Your task to perform on an android device: I need to search for Cycling event reminders to find out when it is going to happen.
Image 0: 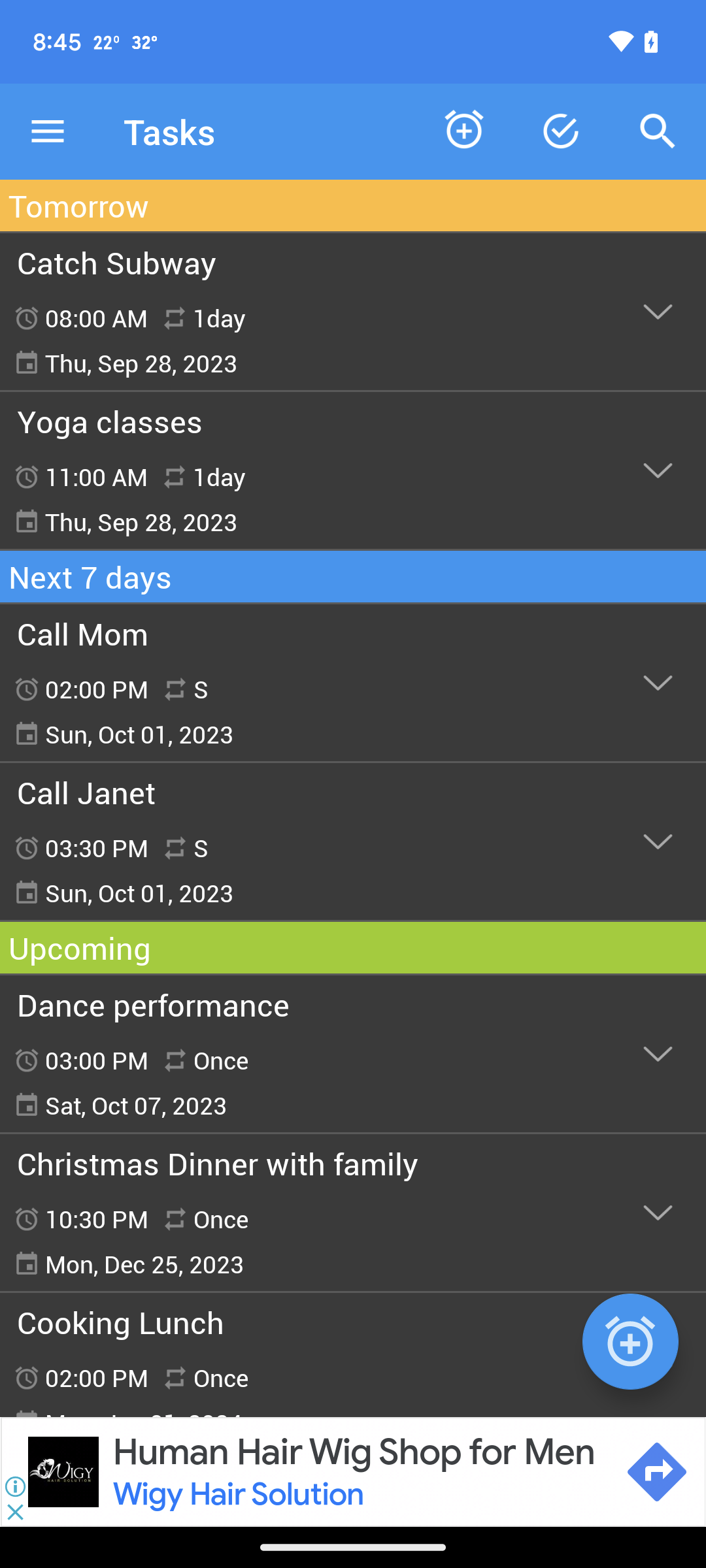
Click on the search icon at the top right corner of the screen
Step 0: click (657, 131)
Image 1: 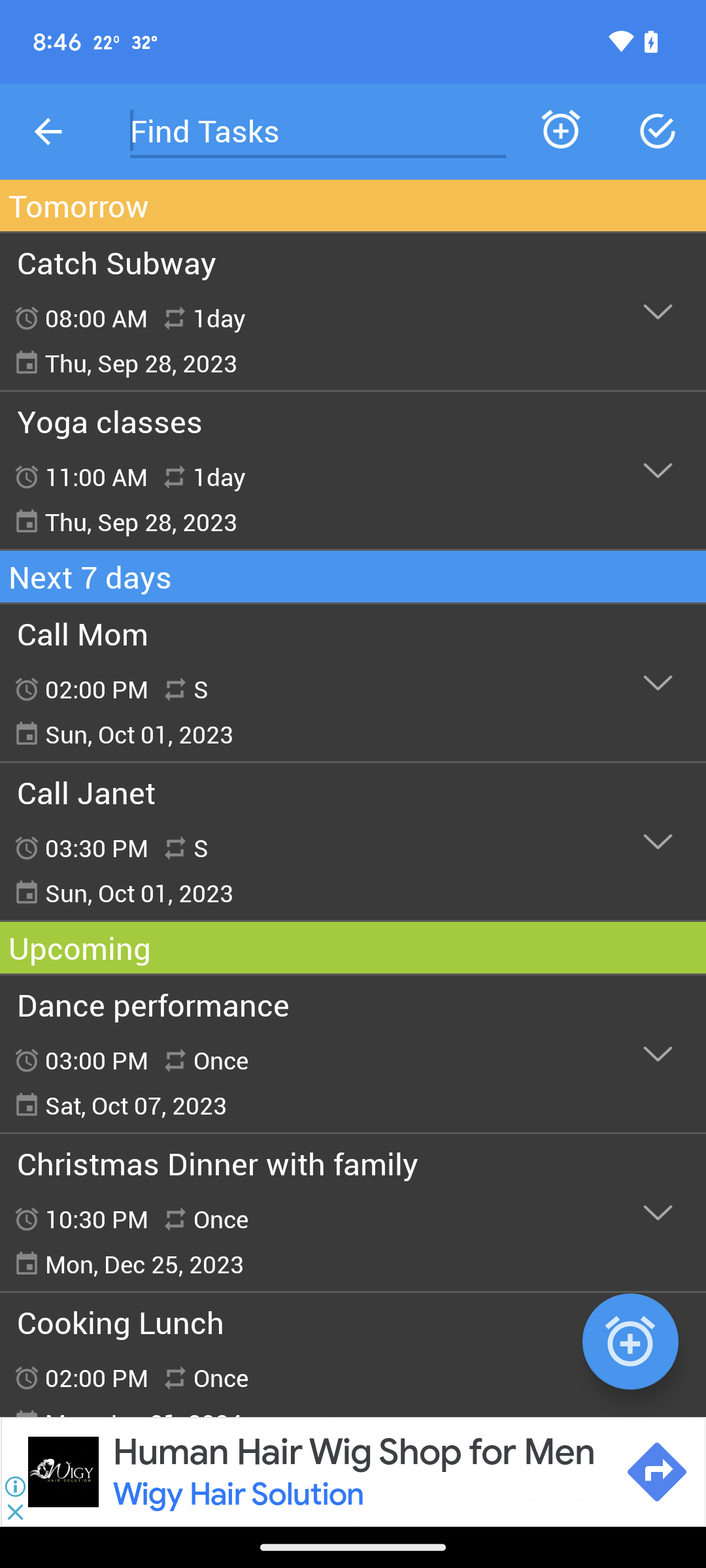
Click on the find task text box
Step 1: click (318, 131)
Image 2: 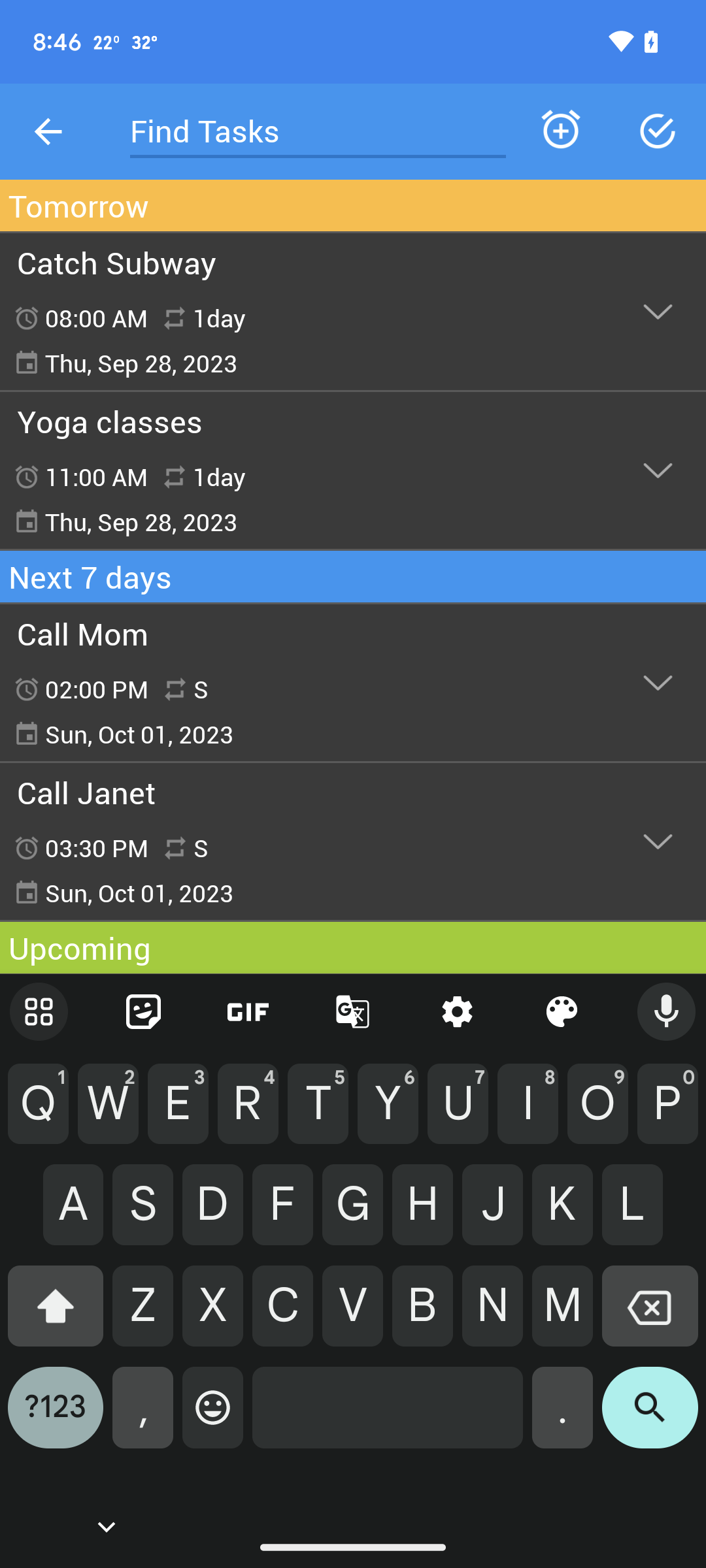
Search for Cycling event reminder
Step 2: type " Cycling event"
Image 3: 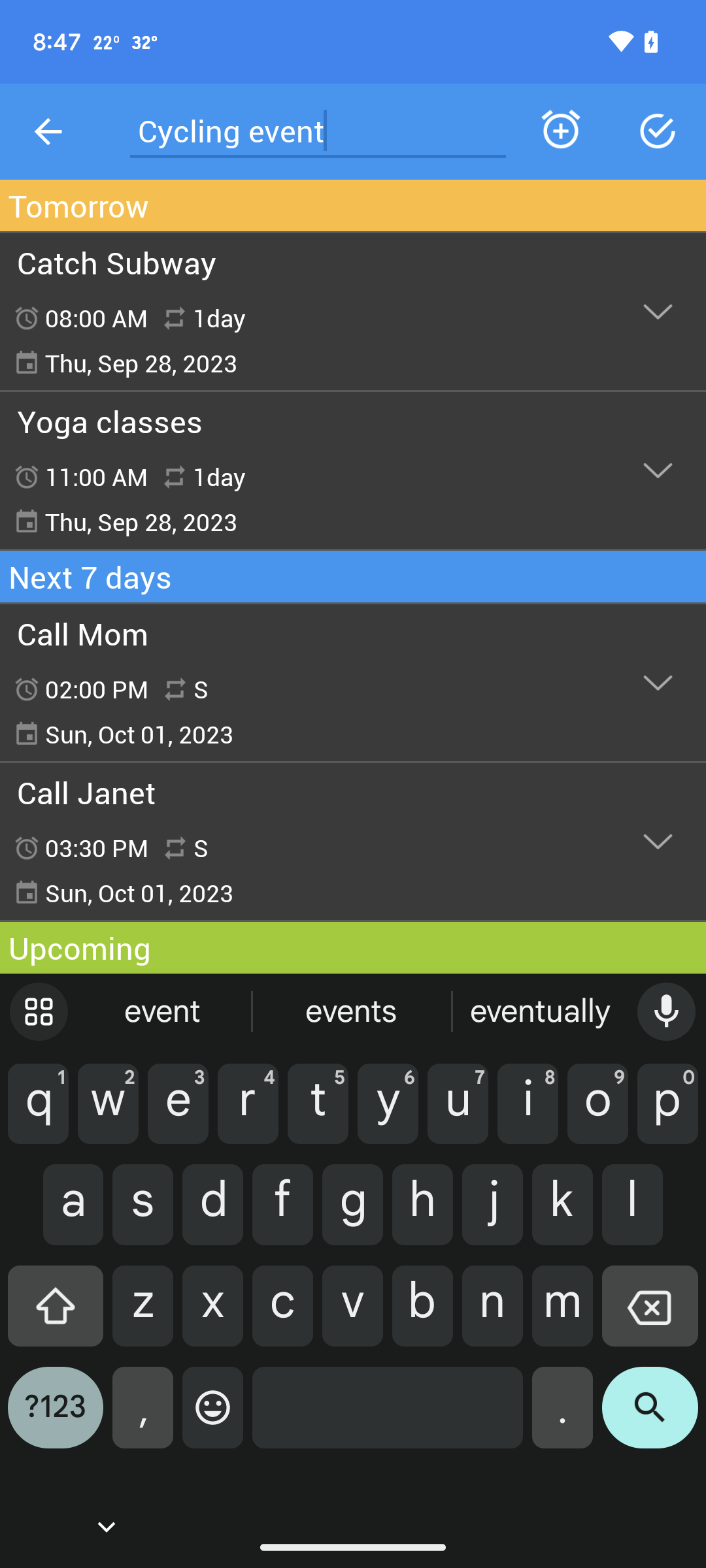
Click on the search icon on the keyboard
Step 3: click (650, 1418)
Image 4: 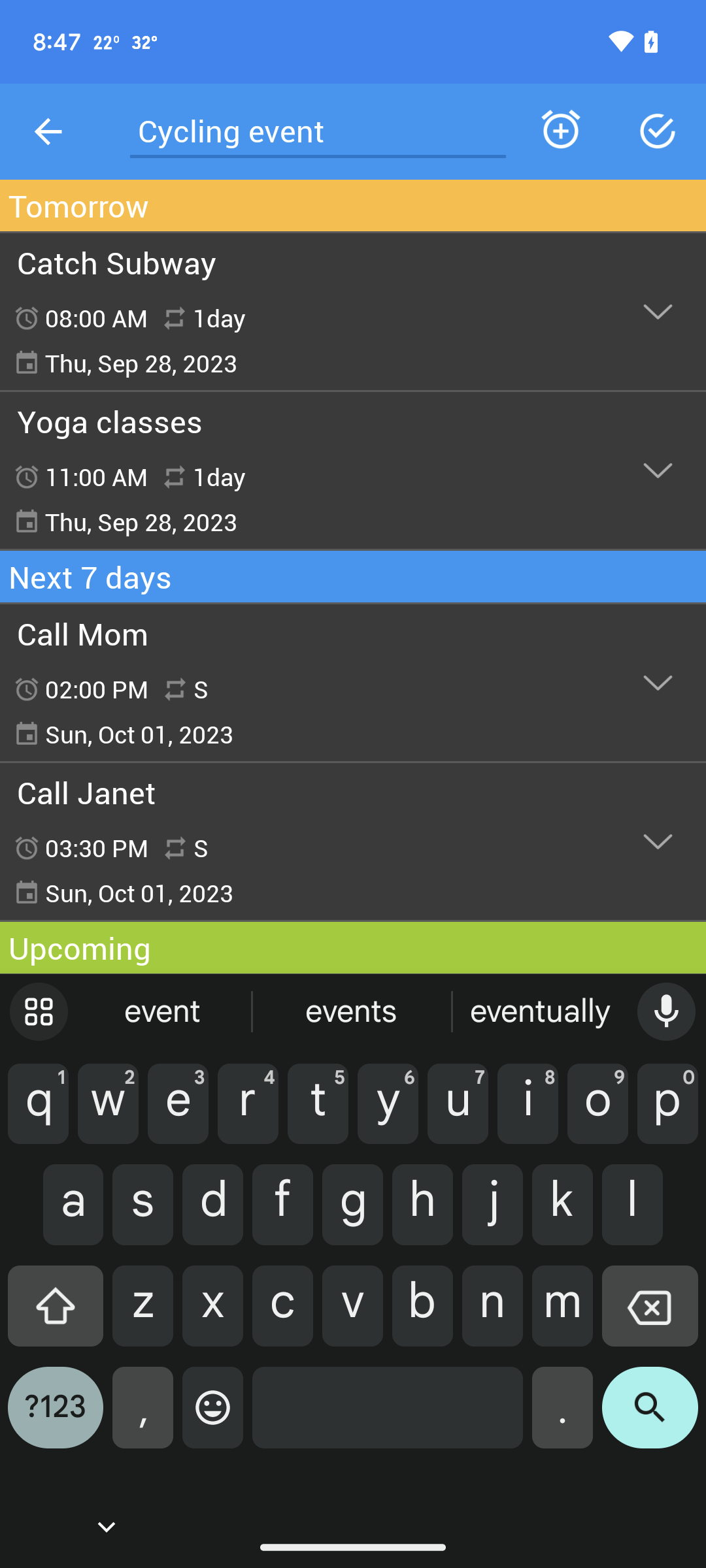
Go back to the previous screen
Step 4: press back button